Your task to perform on an android device: I want to see my old memories, which I captured on my phone, so open the photos and videos on my phone in the Google Photo app.
Image 0: 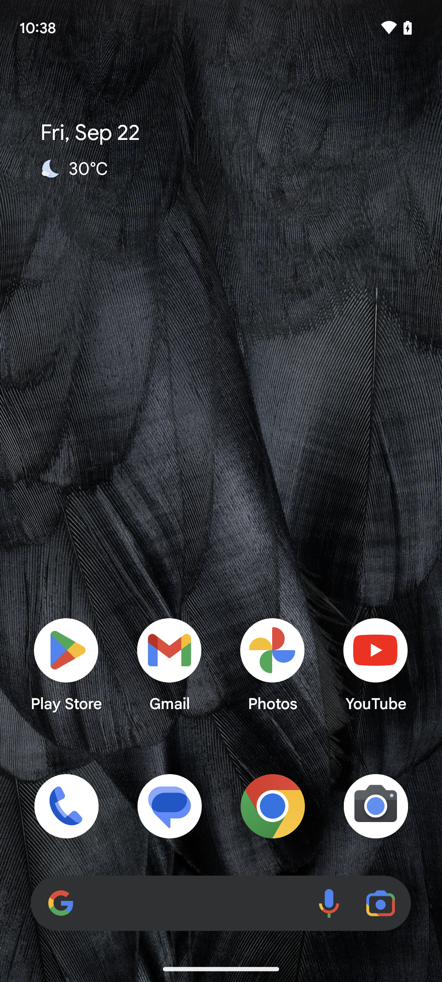
open the Google Photo app
Step 0: open app "Photos"